Your task to perform on an android device: Unfollow Krishna Rani because there are many contributer like her and made good recipe . 
Image 0: 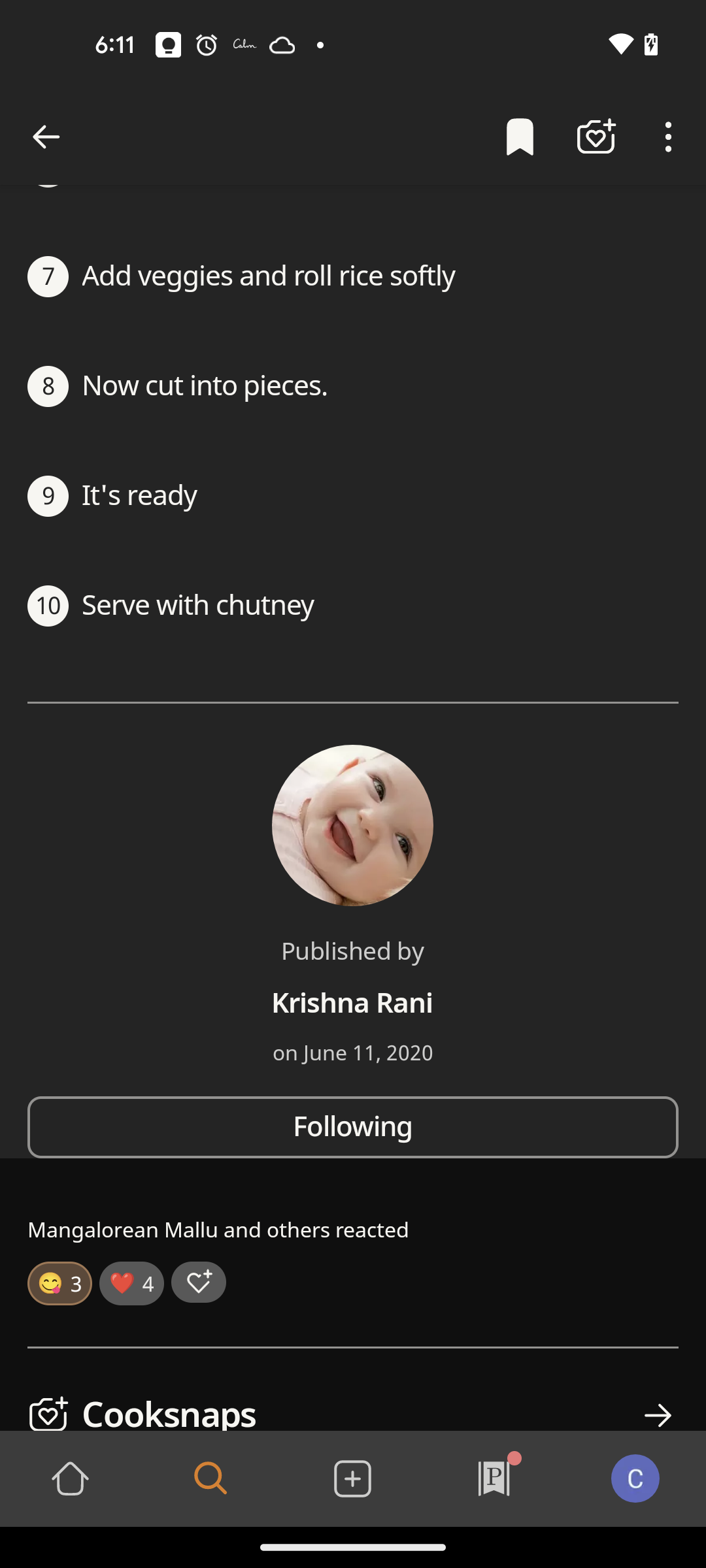
Click on the Following button
Step 0: click (353, 1127)